Your task to perform on an android device: Share the Service file
Image 1: 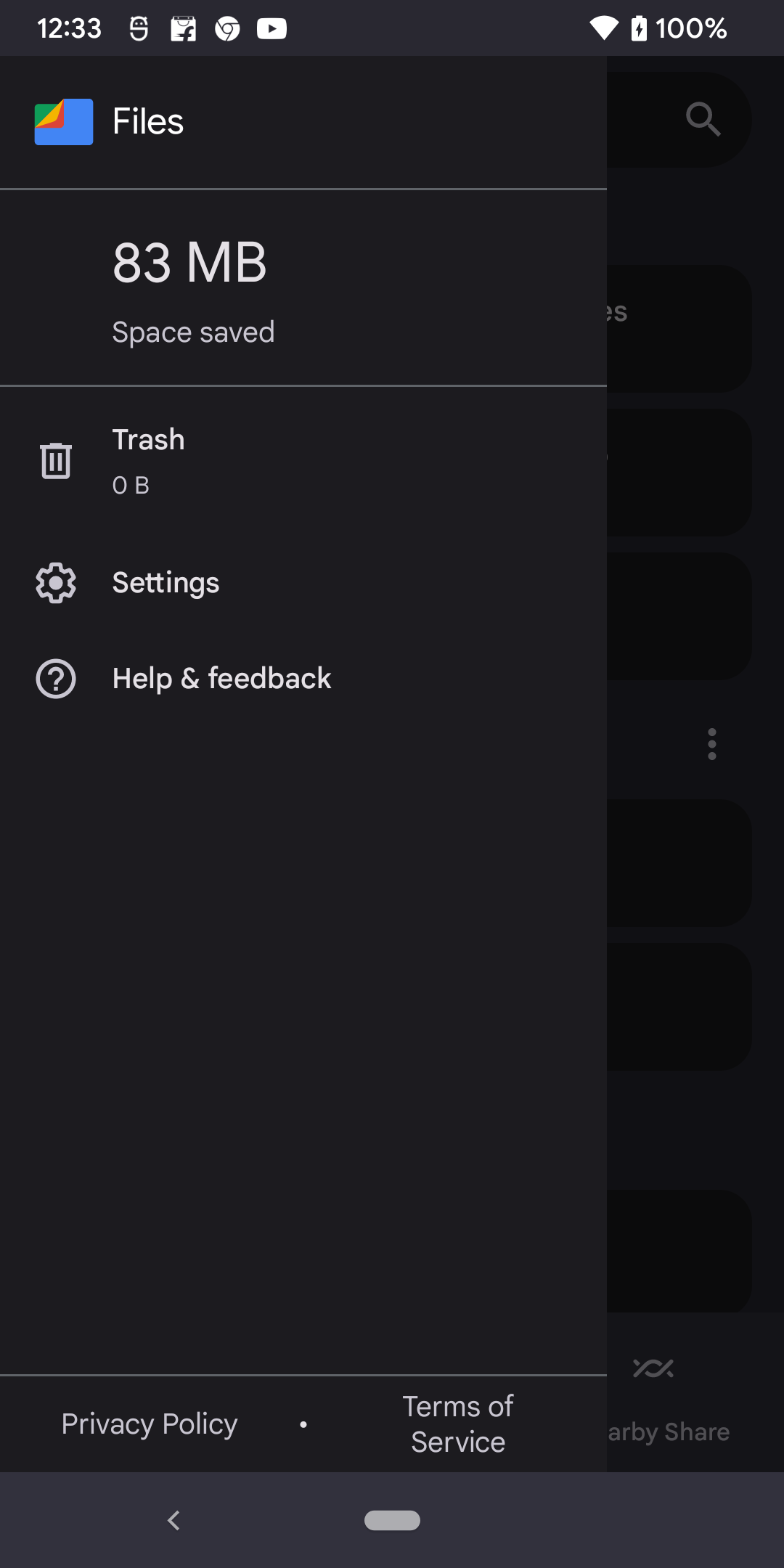
Go back to the previous screen
Step 1: press back button
Image 2: 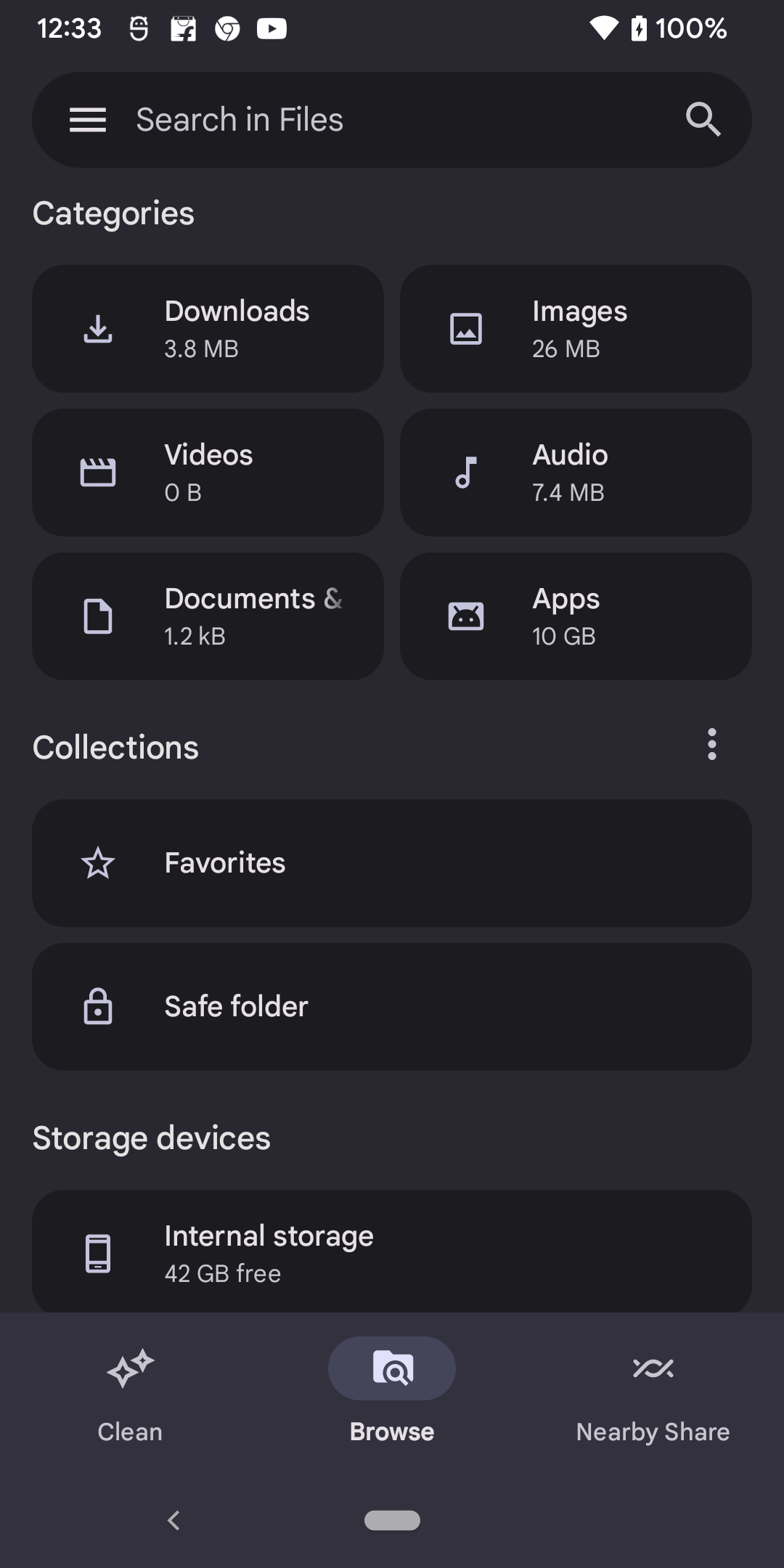
Go to the Downloads Categories
Step 2: click (237, 311)
Image 3: 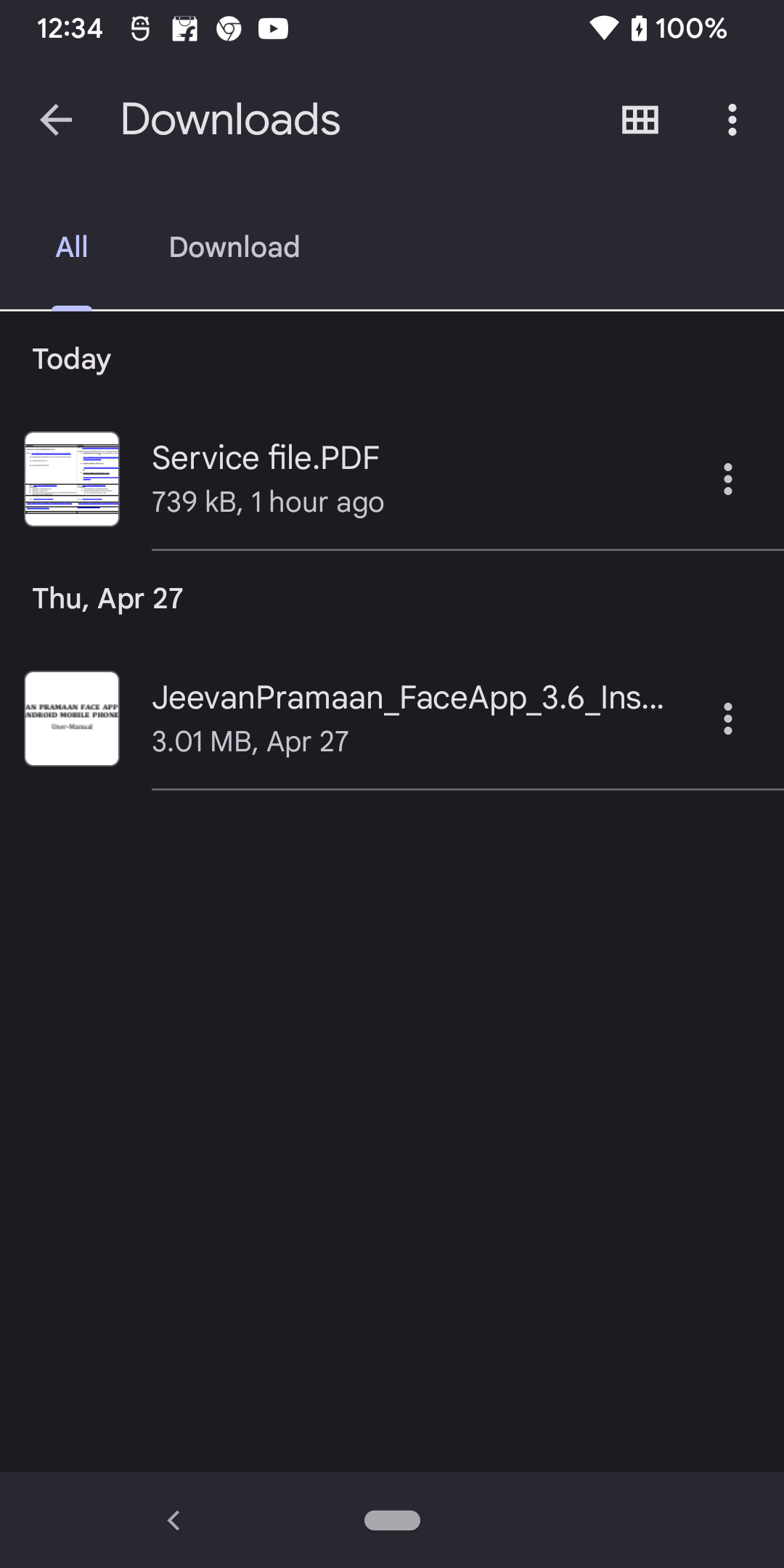
Go to the Service file
Step 3: click (392, 479)
Image 4: 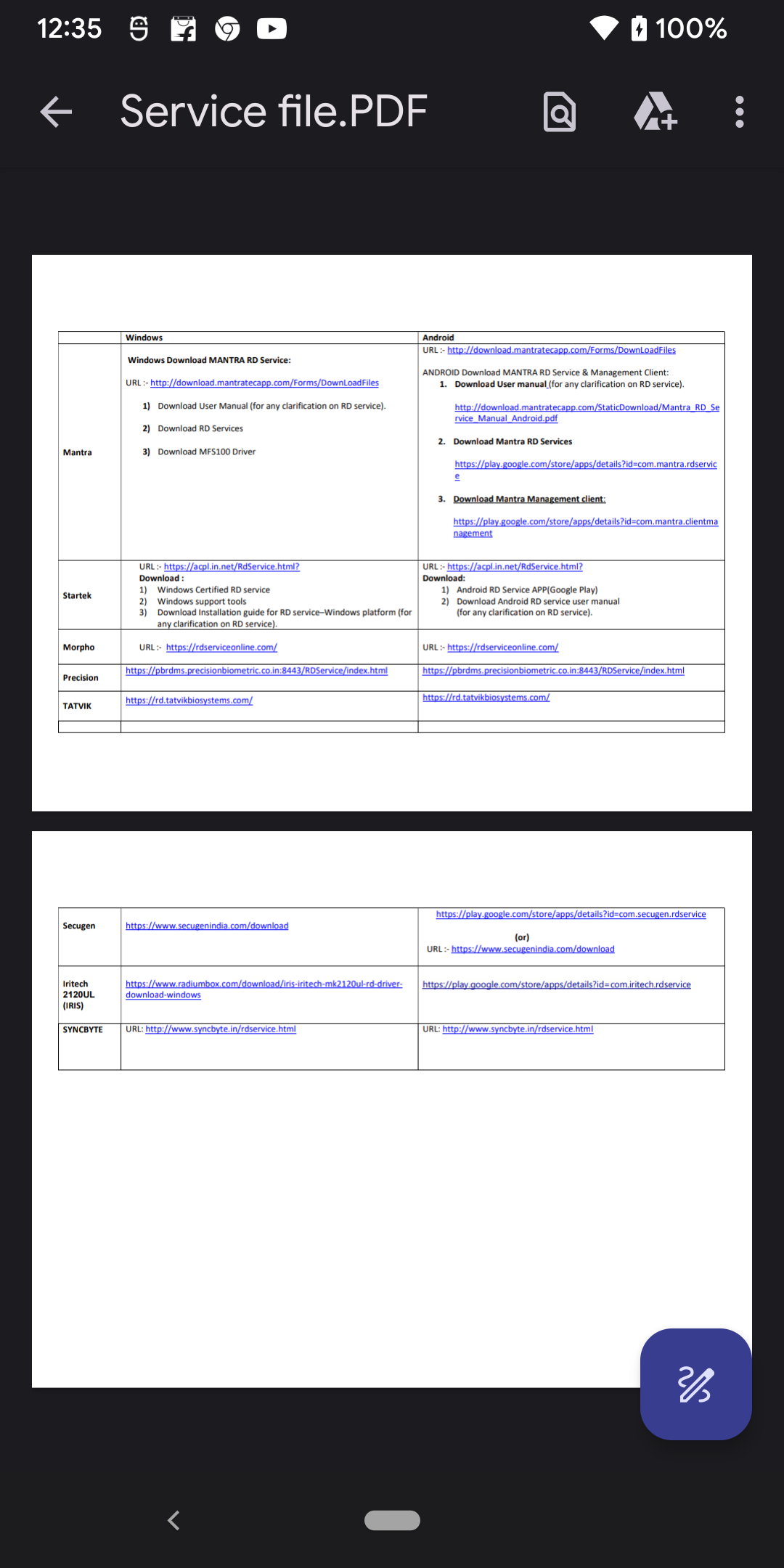
click on three dots at the top right corner of the screen
Step 4: click (743, 111)
Image 5: 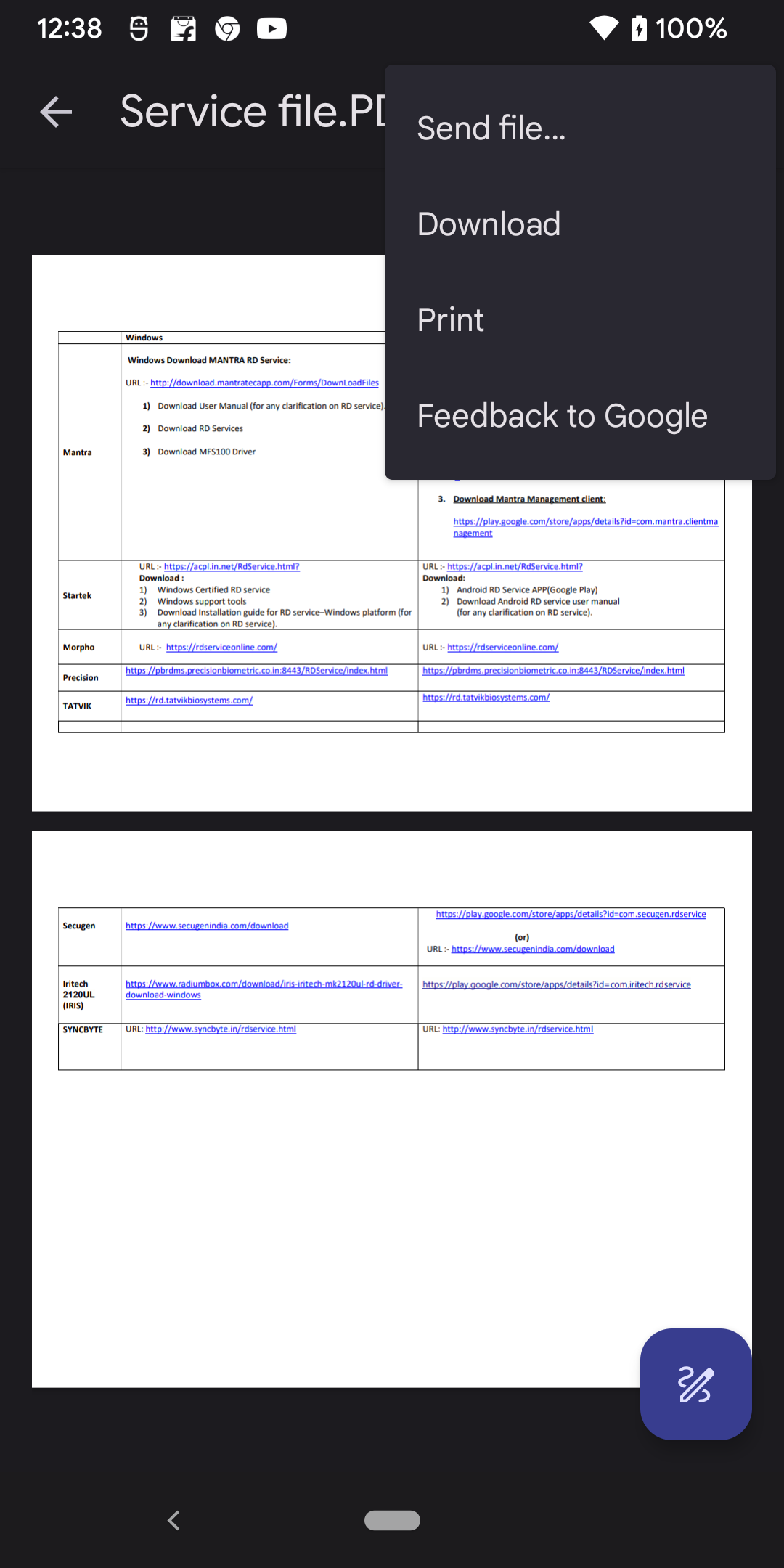
click on Send file
Step 5: click (580, 128)
Image 6: 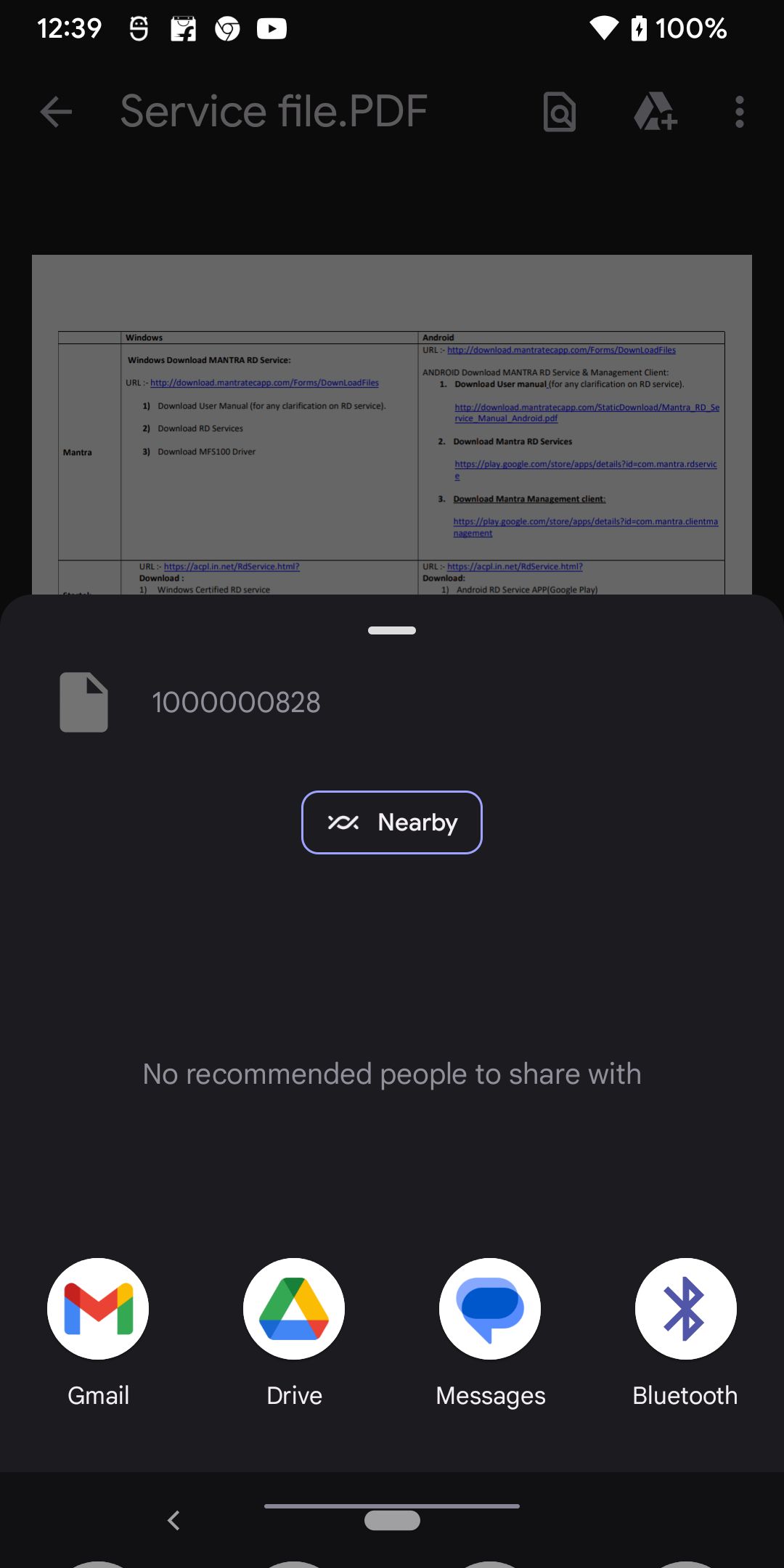
click on Gmail
Step 6: click (98, 1338)